Your task to perform on an android device: Open the Strava App,add the personal information in the profile with first name as ABC,last name as XYZ,birthdate as 1 March 1999, gender as male, and save.
Image 0: 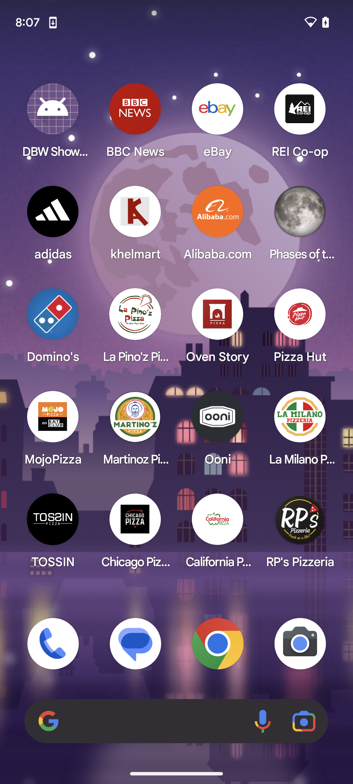
Open the Strava App 
Step 0: open app "Strava"
Image 1: 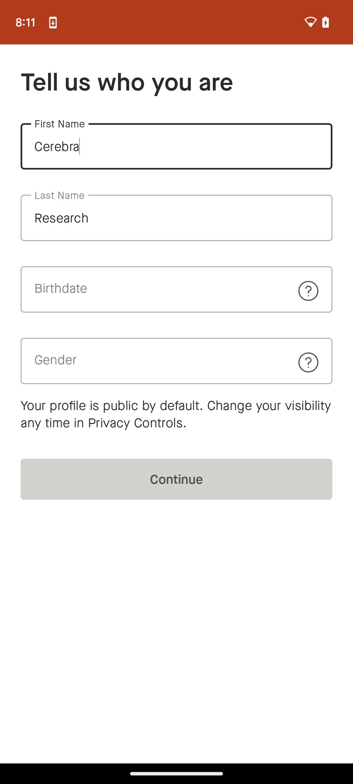
Click on the First Name section
Step 1: click (176, 146)
Image 2: 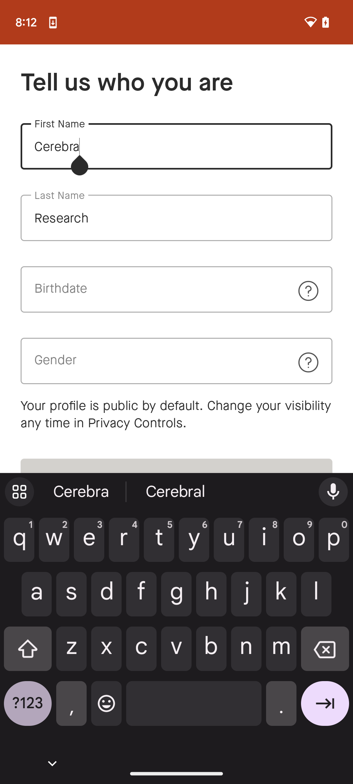
Erase this section by backspace
Step 2: click (325, 654)
Image 3: 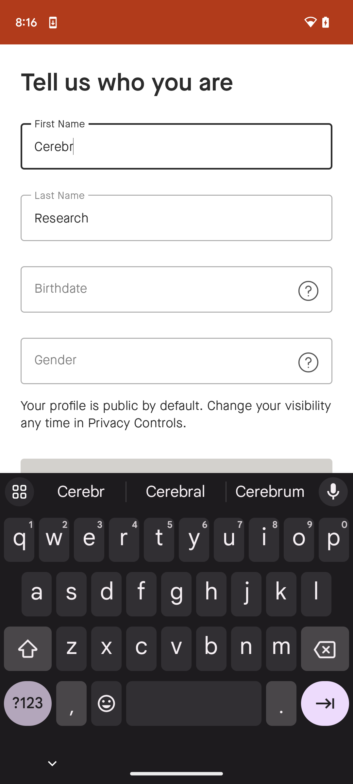
Erase this section by backspace
Step 3: click (325, 654)
Image 5: 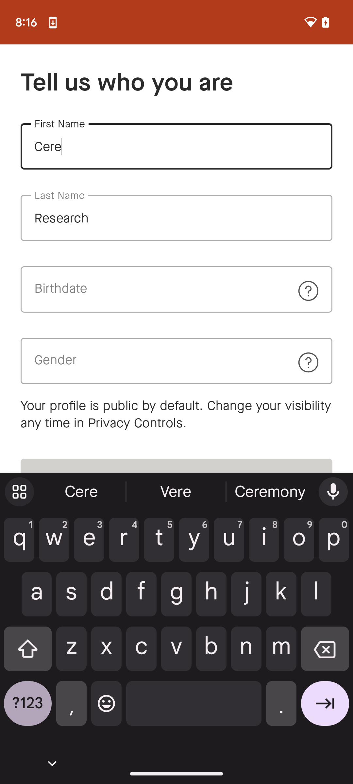
Erase this section by backspace
Step 5: click (325, 654)
Image 6: 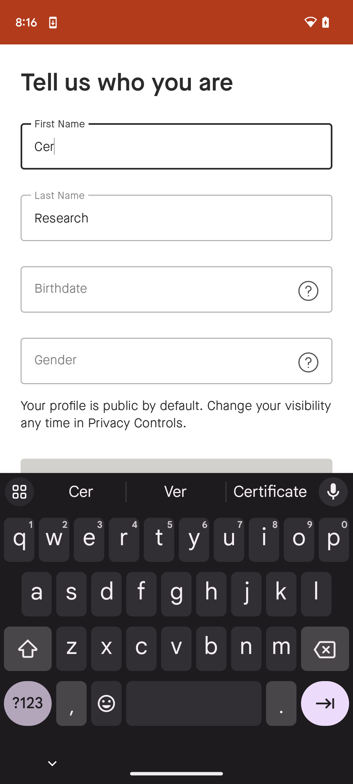
Erase this section by backspace
Step 6: click (325, 654)
Image 8: 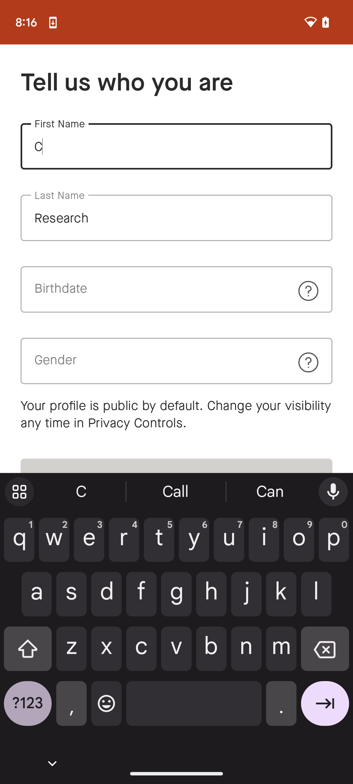
Erase this section by backspace
Step 8: click (325, 654)
Image 9: 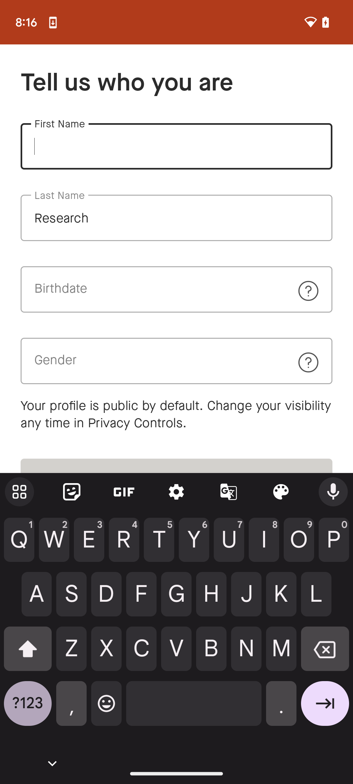
Type text ABC
Step 9: type "ABC"
Image 10: 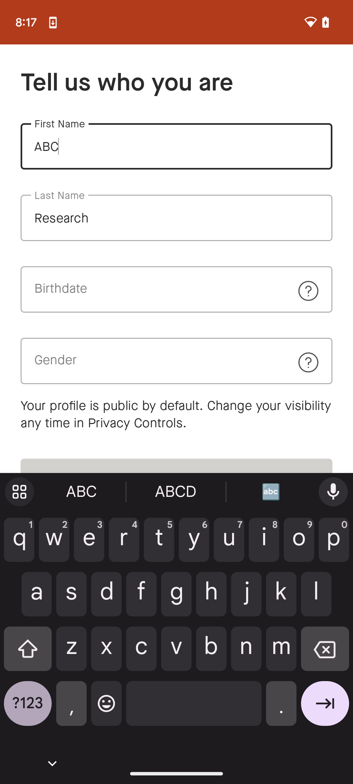
Click on the Last Name section
Step 10: click (176, 218)
Image 11: 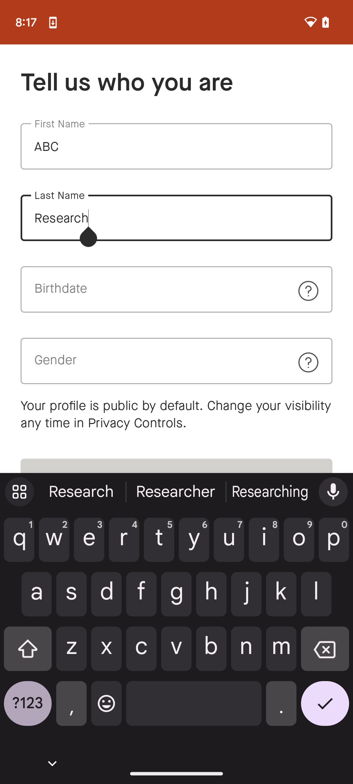
Erase this section by clicking backspace
Step 11: click (325, 654)
Image 12: 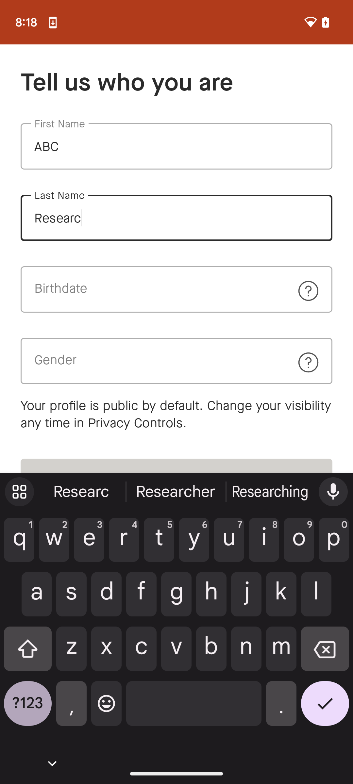
Erase this section by clicking backspace
Step 12: click (325, 654)
Image 14: 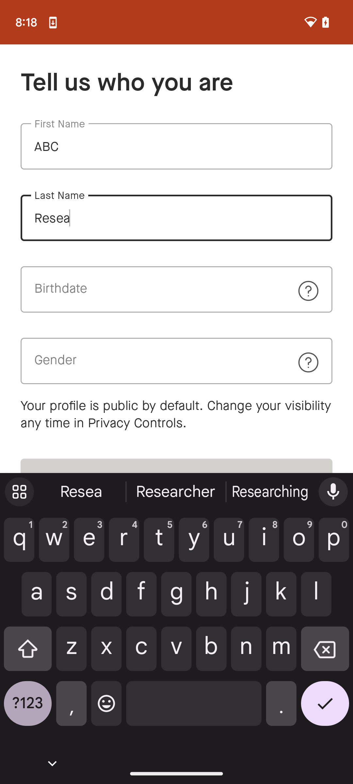
Erase this section by clicking backspace
Step 14: click (325, 654)
Image 15: 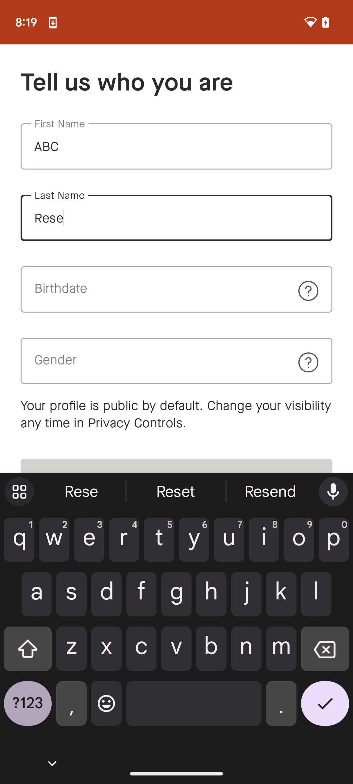
Erase this section by clicking backspace
Step 15: click (325, 654)
Image 16: 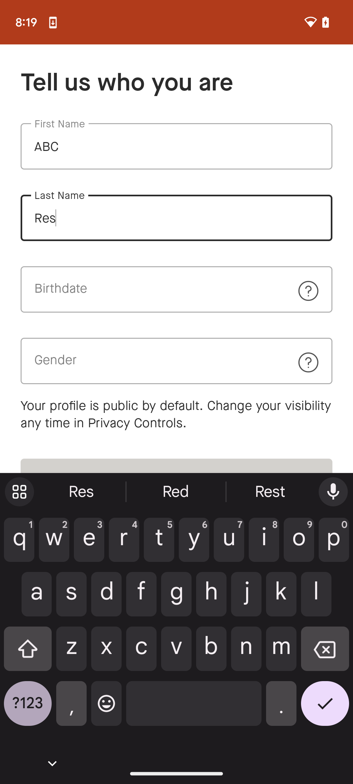
Erase this section by clicking backspace
Step 16: click (325, 654)
Image 17: 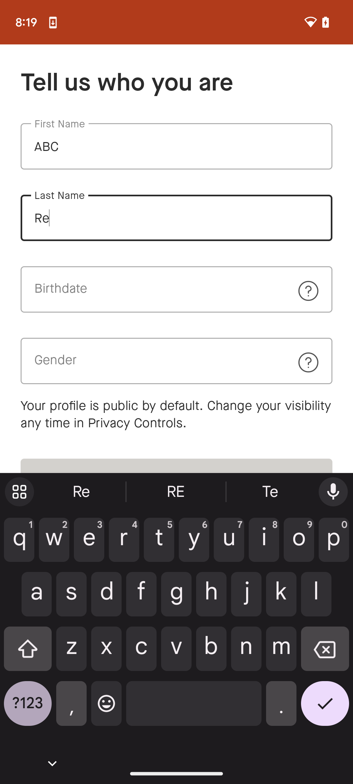
Erase this section by clicking backspace
Step 17: click (325, 654)
Image 18: 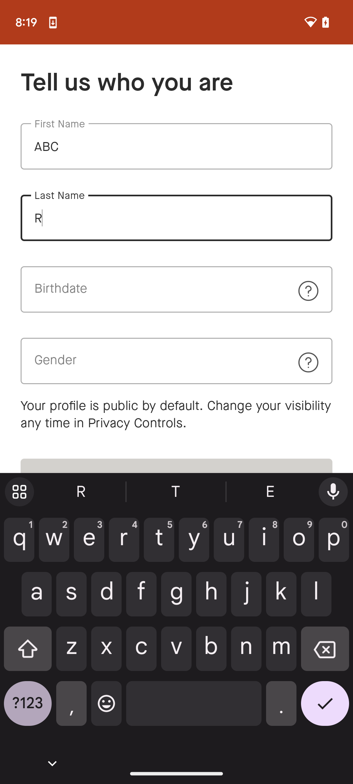
Erase this section by clicking backspace
Step 18: click (325, 654)
Image 19: 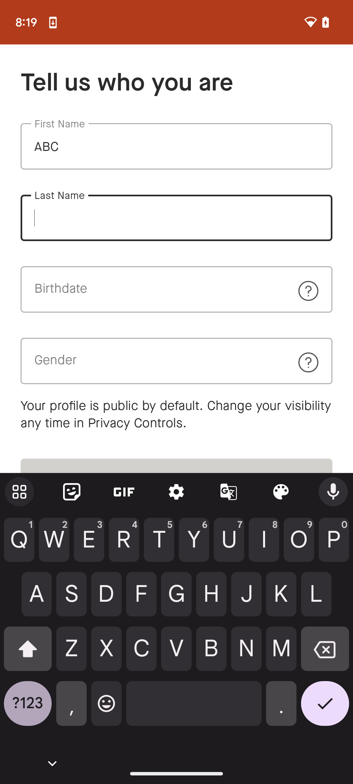
Type XYZ in last name
Step 19: type "XYZ"
Image 20: 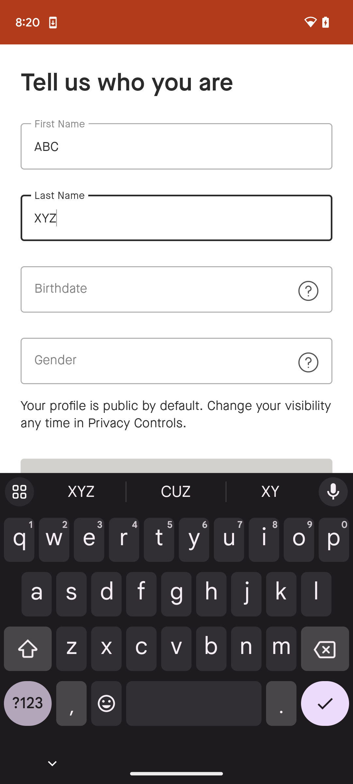
Click on the Birthdate
Step 20: click (176, 289)
Image 22: 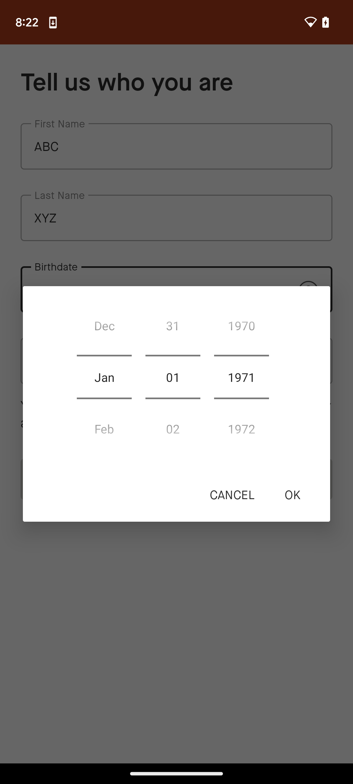
Swipe up on the years to set 1999
Step 22: scroll down
Image 23: 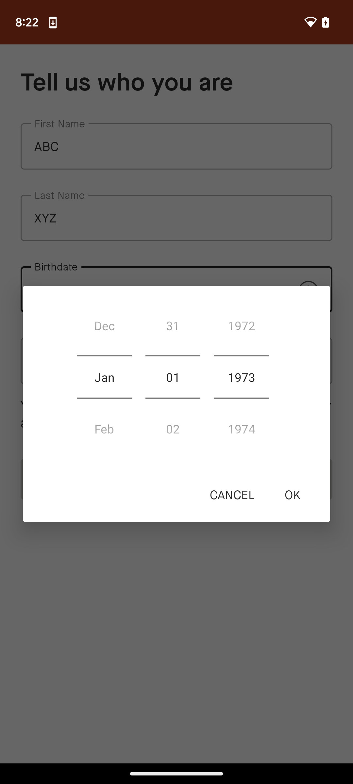
Swipe up on the years to set 1999
Step 23: scroll down
Image 24: 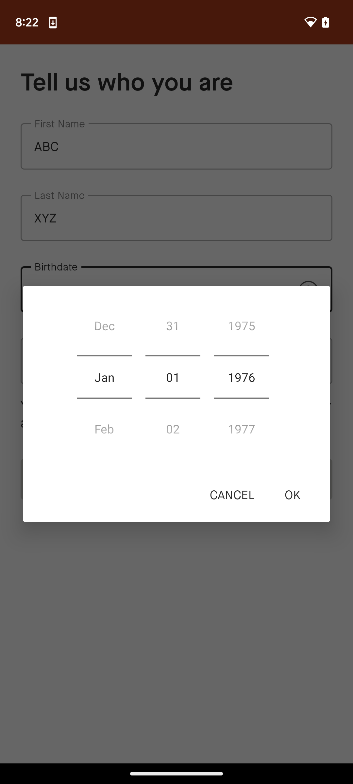
Swipe up on the years to set 1999
Step 24: scroll down
Image 25: 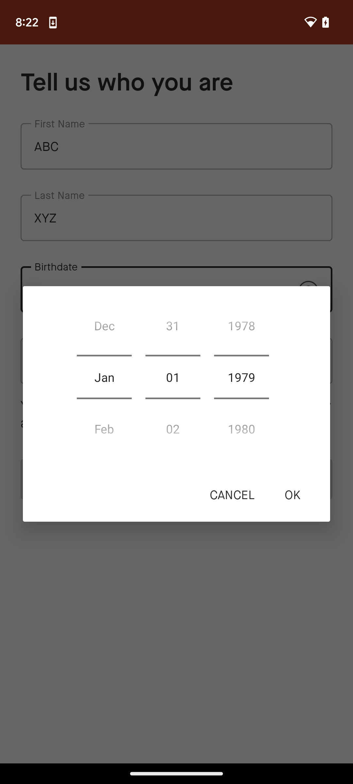
Swipe up on the years to set 1999
Step 25: scroll down
Image 27: 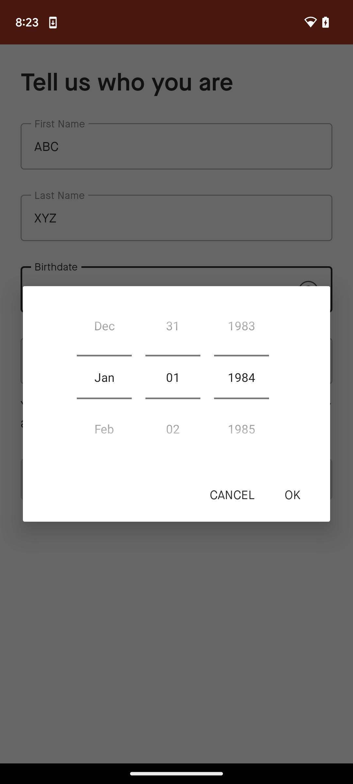
Swipe up on the years to set 1999
Step 27: scroll down
Image 28: 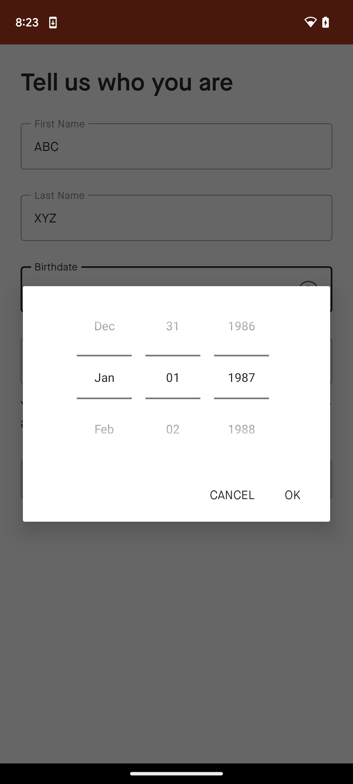
Swipe up on the years to set 1999
Step 28: scroll down
Image 29: 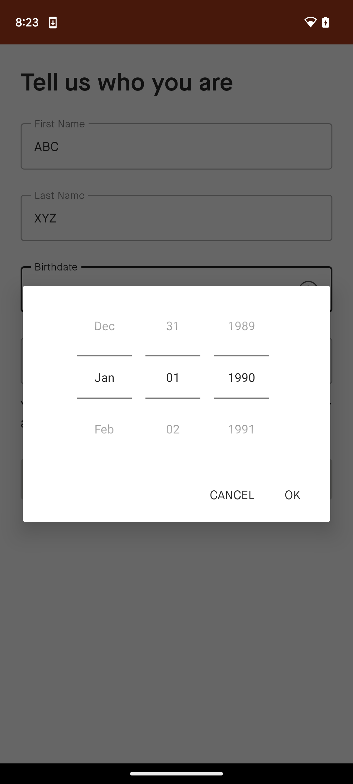
Swipe up on the years to set 1999
Step 29: scroll down
Image 30: 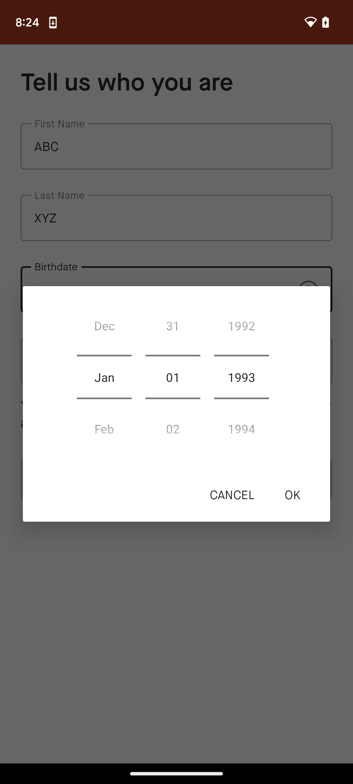
Swipe up on the years to set 1999
Step 30: scroll down
Image 32: 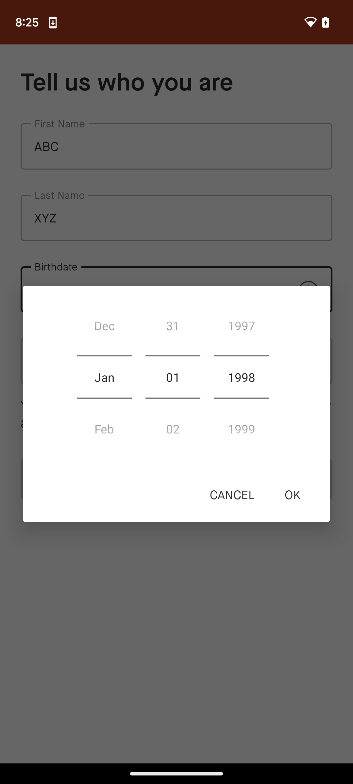
Swipe up on the years to set 1999
Step 32: scroll down
Image 33: 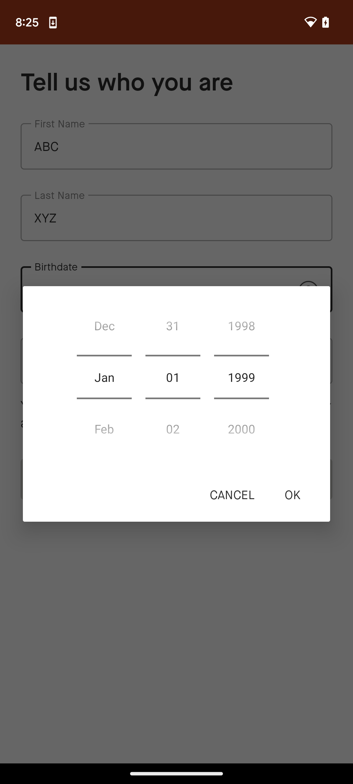
Swipe up on month to set march month
Step 33: scroll down
Image 35: 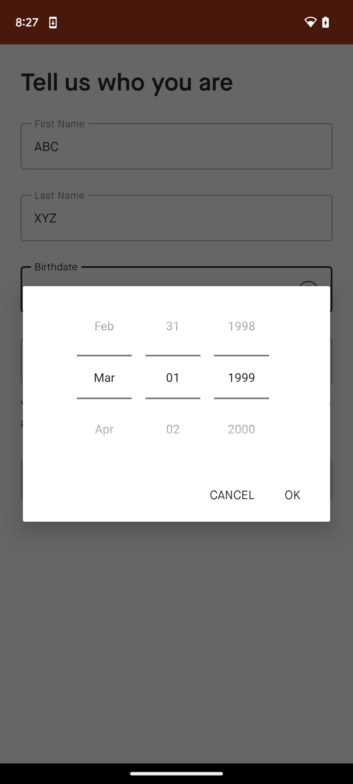
Click on the ok option
Step 35: click (292, 495)
Image 36: 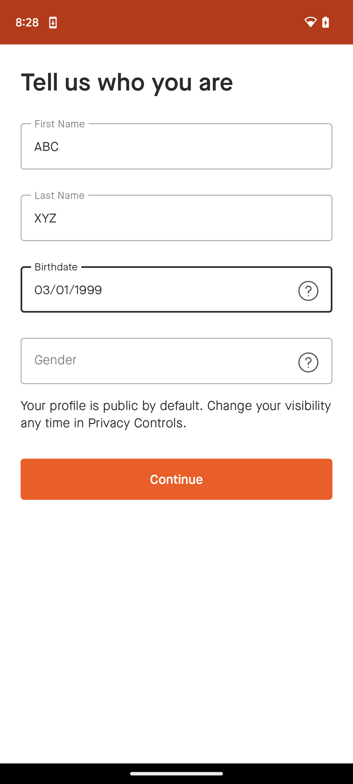
Click on the Gender
Step 36: click (176, 361)
Image 38: 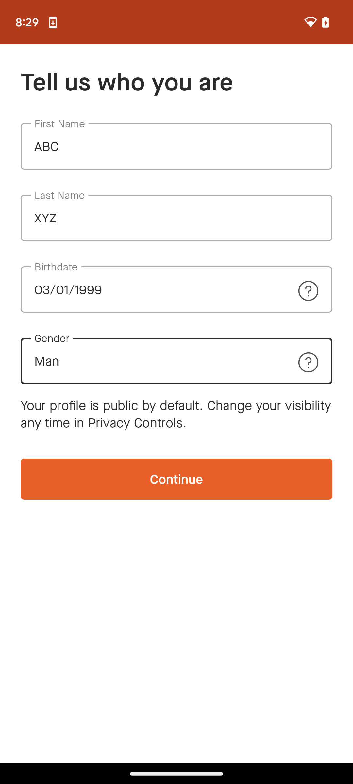
Click on the Continue option
Step 38: click (176, 479)
Image 39: 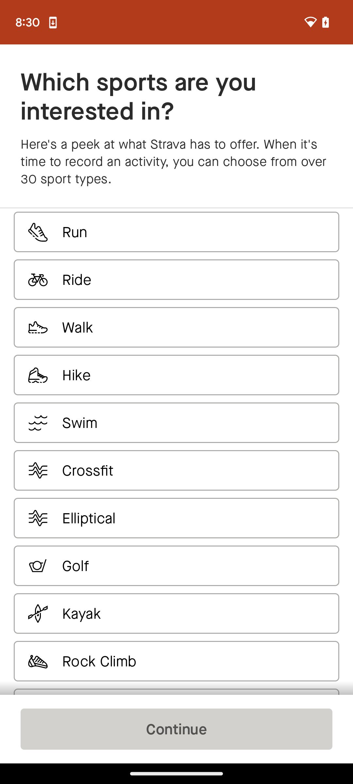
Click on the walk option
Step 39: click (195, 327)
Image 40: 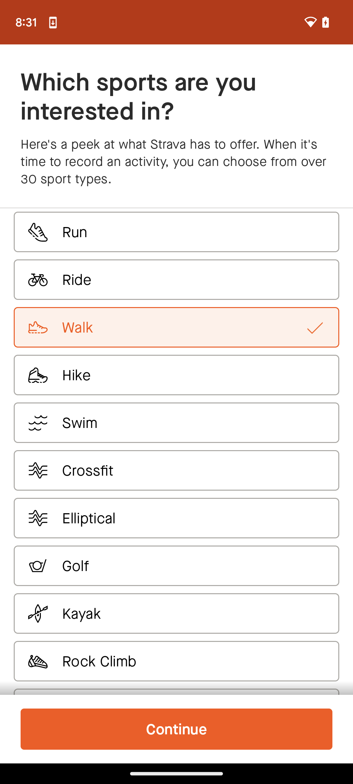
Click on the continue option
Step 40: click (176, 729)
Image 41: 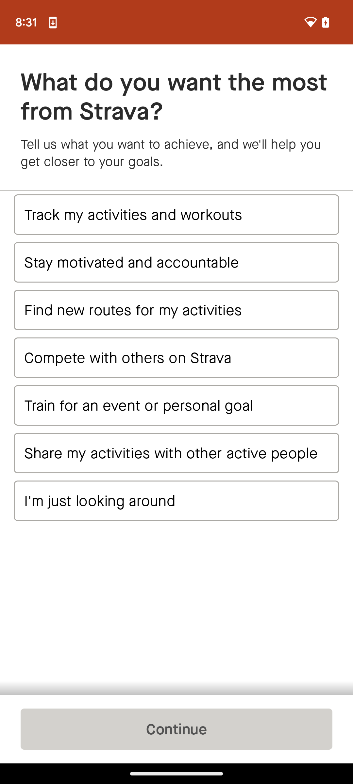
Click on the Track my activities and workouts
Step 41: click (176, 214)
Image 43: 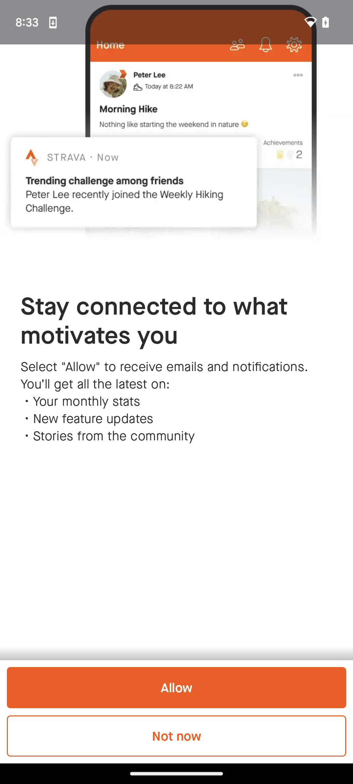
Click on the allow option
Step 43: click (176, 687)
Image 44: 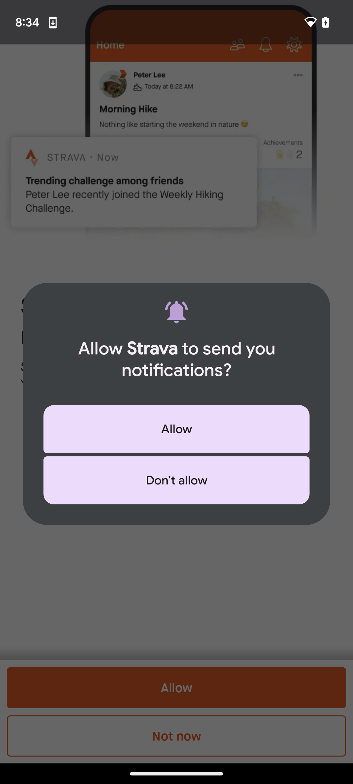
Click on the allow option
Step 44: click (176, 429)
Image 45: 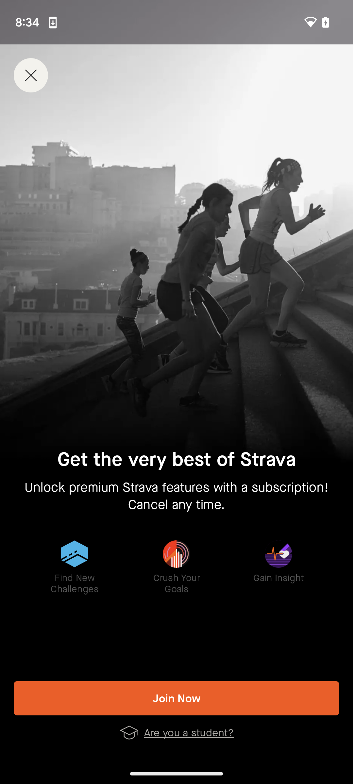
Click on the cross icon at the top left corner
Step 45: click (31, 53)
Image 46: 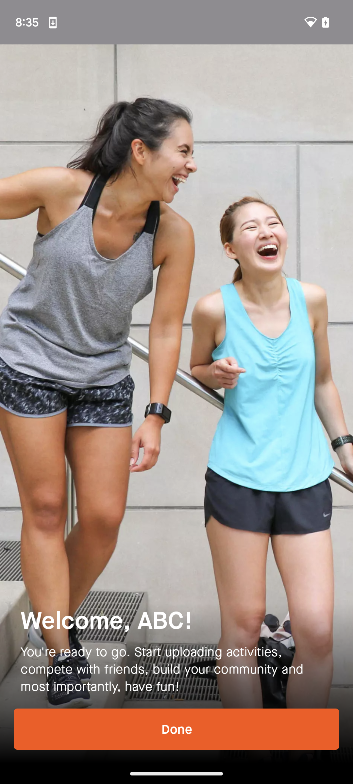
Click on the Done option
Step 46: click (176, 729)